Your task to perform on an android device: Go to the SideChef settings and disable the option to show purchaseable content.
Image 0: 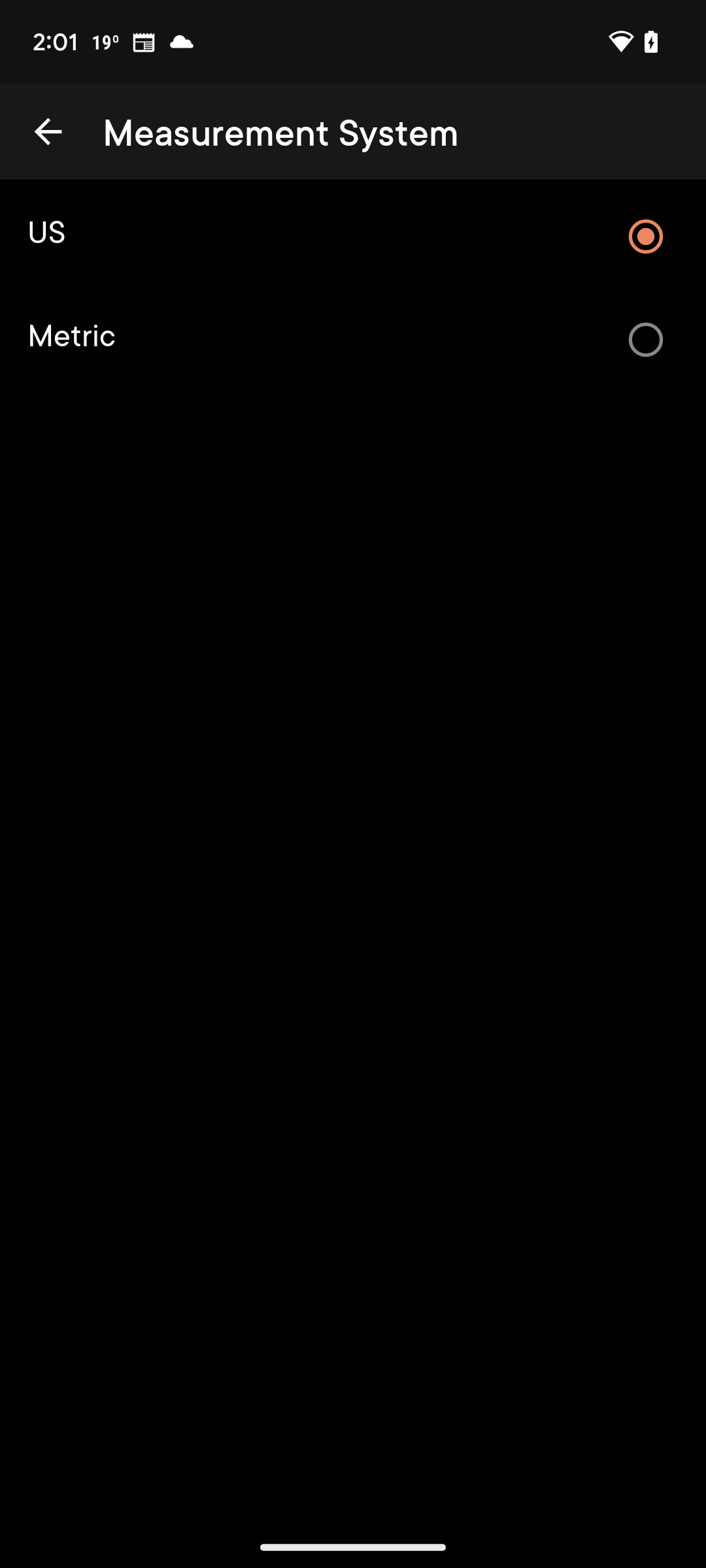
Open SideChef app
Step 0: open app "SideChef"
Image 1: 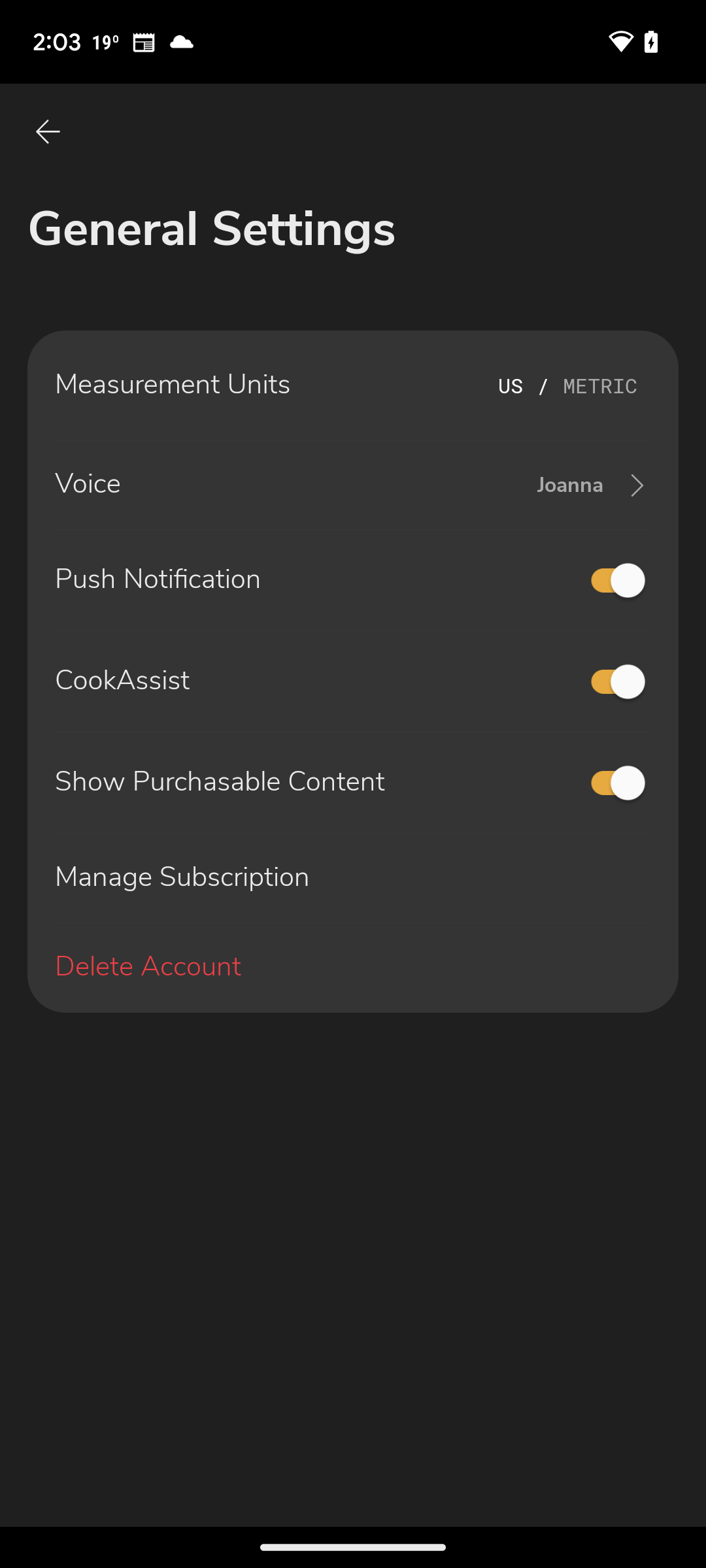
Disable the Show Purchasable Content
Step 1: click (611, 783)